Your task to perform on an android device: Open the Powerpoint app and create a presentation with the title  "Tomorrowland festive."
Image 0: 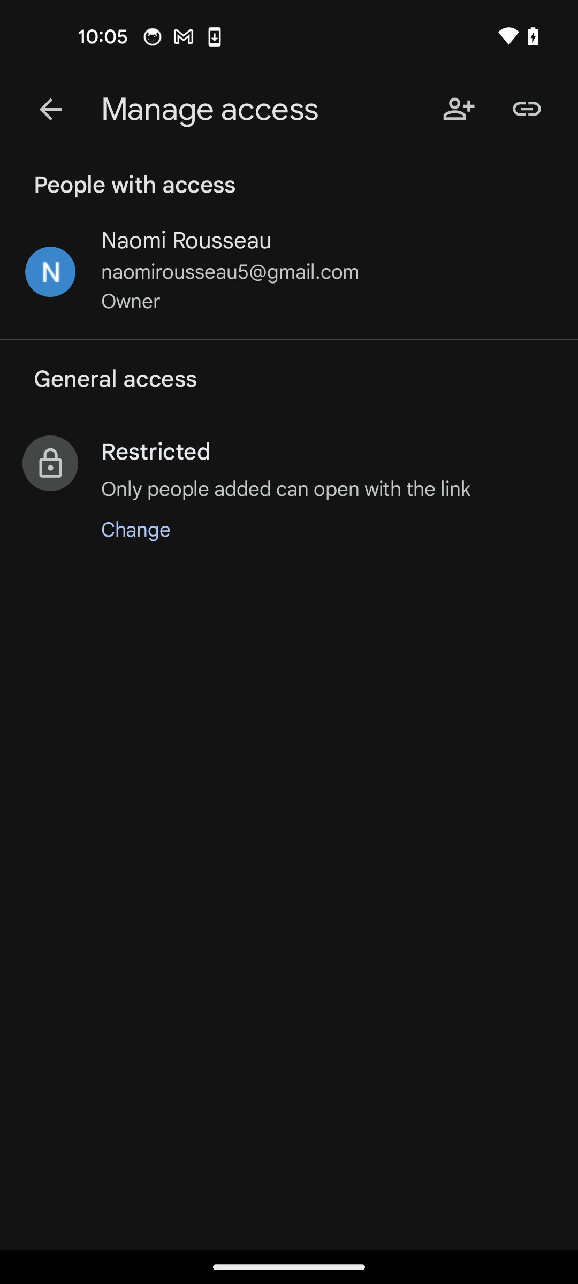
Open the PowerPoint app
Step 0: open app "PowerPoint"
Image 1: 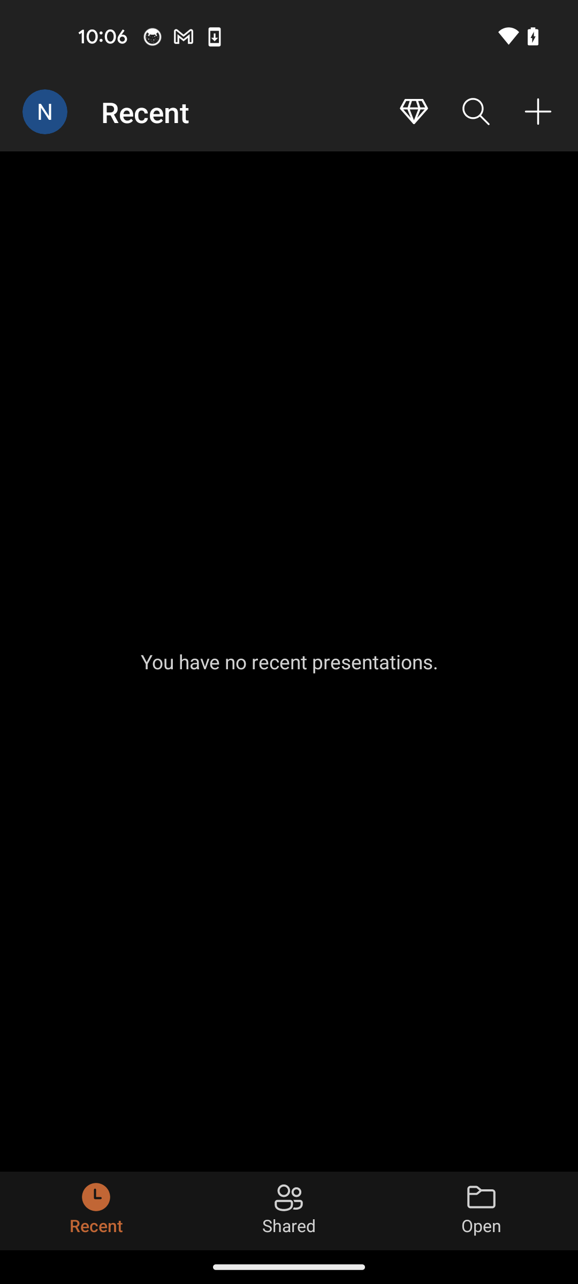
Tap on the plus icon
Step 1: click (538, 111)
Image 2: 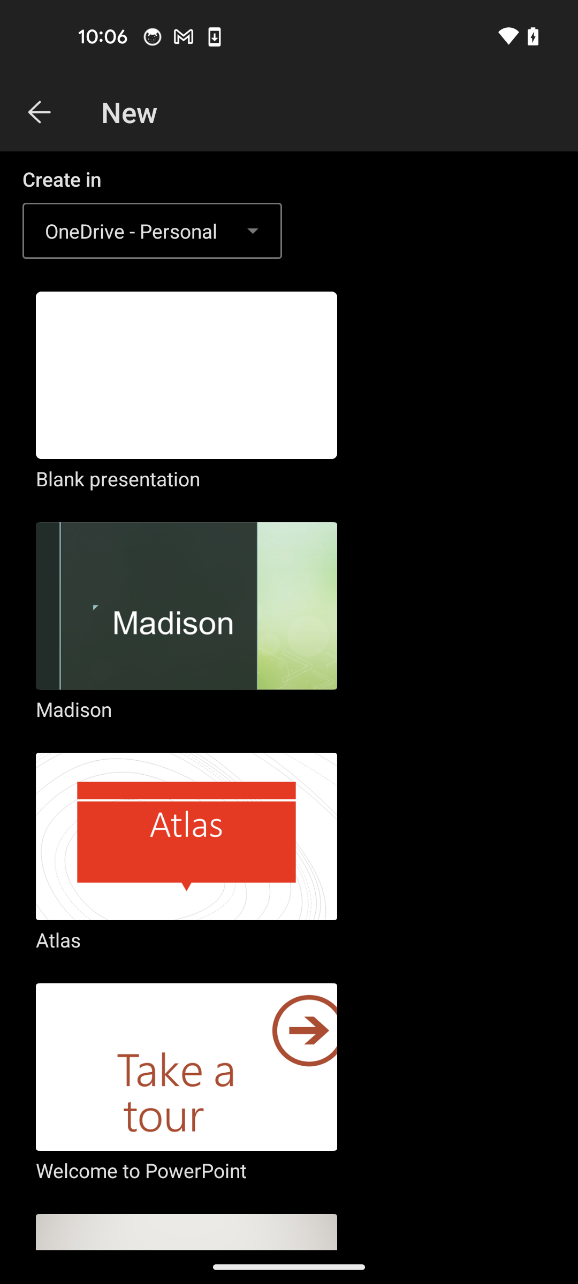
Select the blank presentation option
Step 2: click (187, 392)
Image 3: 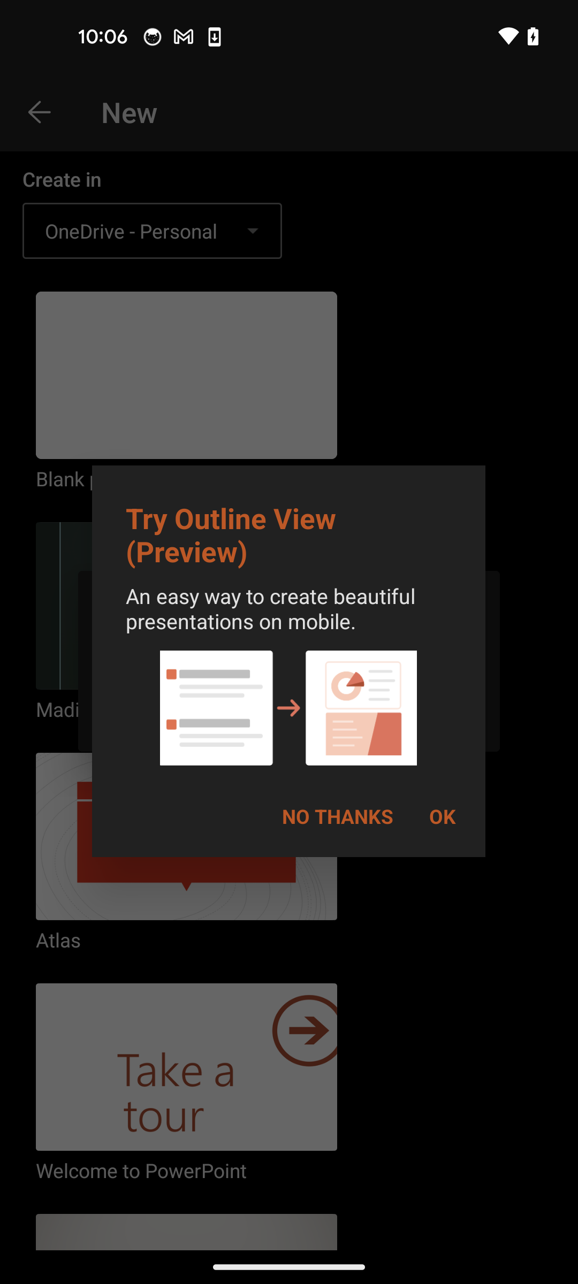
Select the no thanks option
Step 3: click (337, 816)
Image 5: 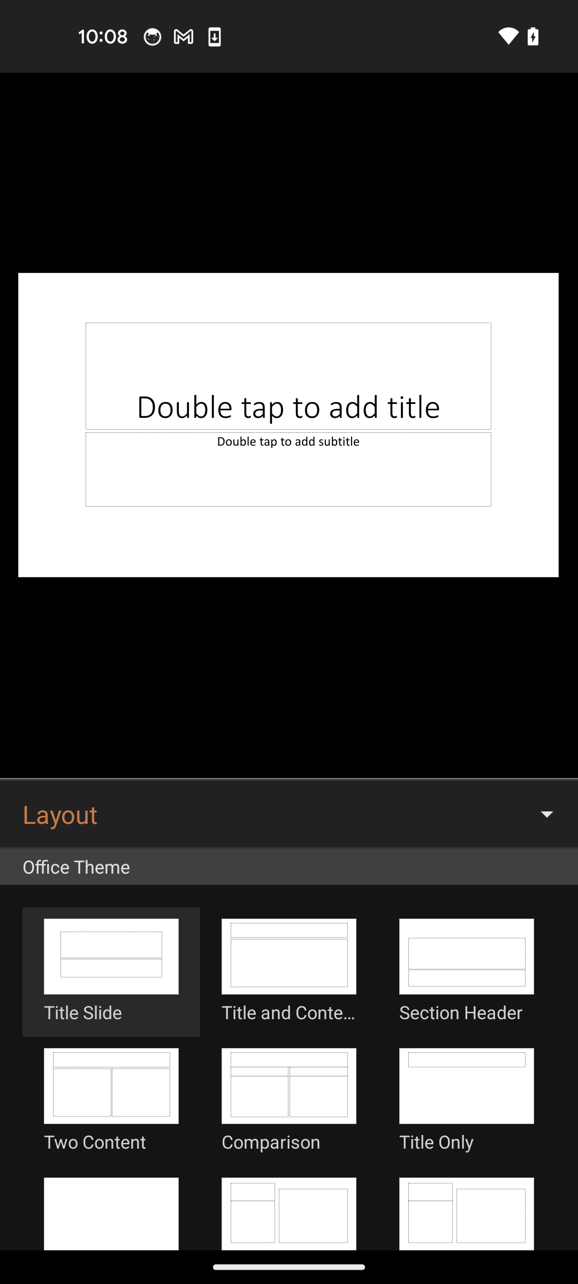
Select the title and content option
Step 5: click (289, 972)
Image 7: 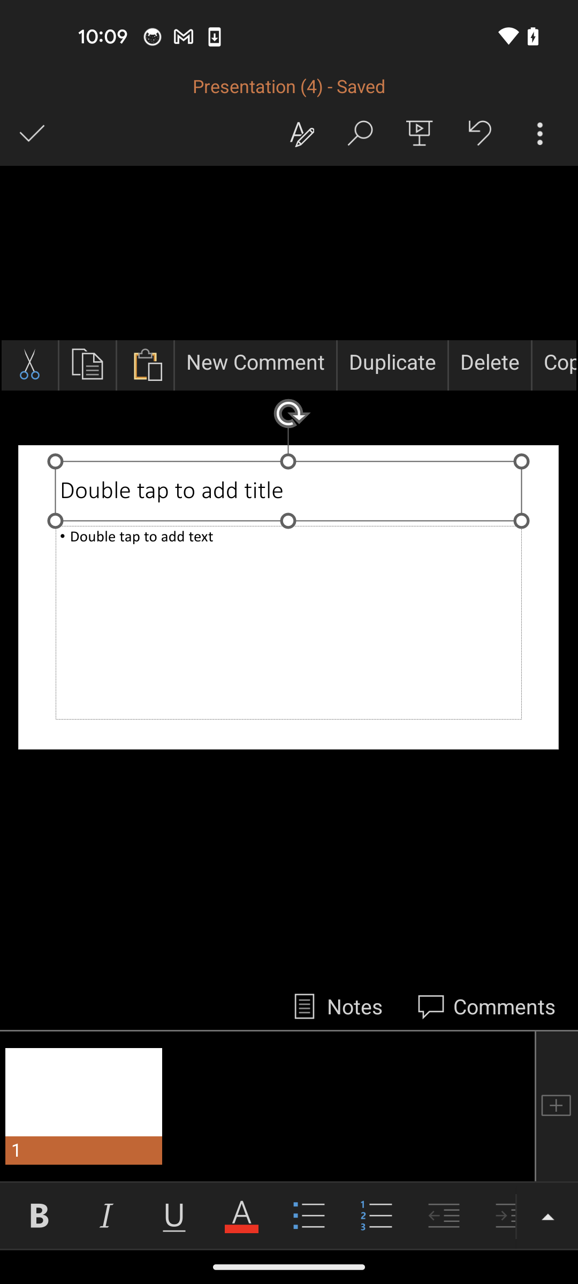
Tap again on the title bar
Step 7: click (288, 597)
Image 8: 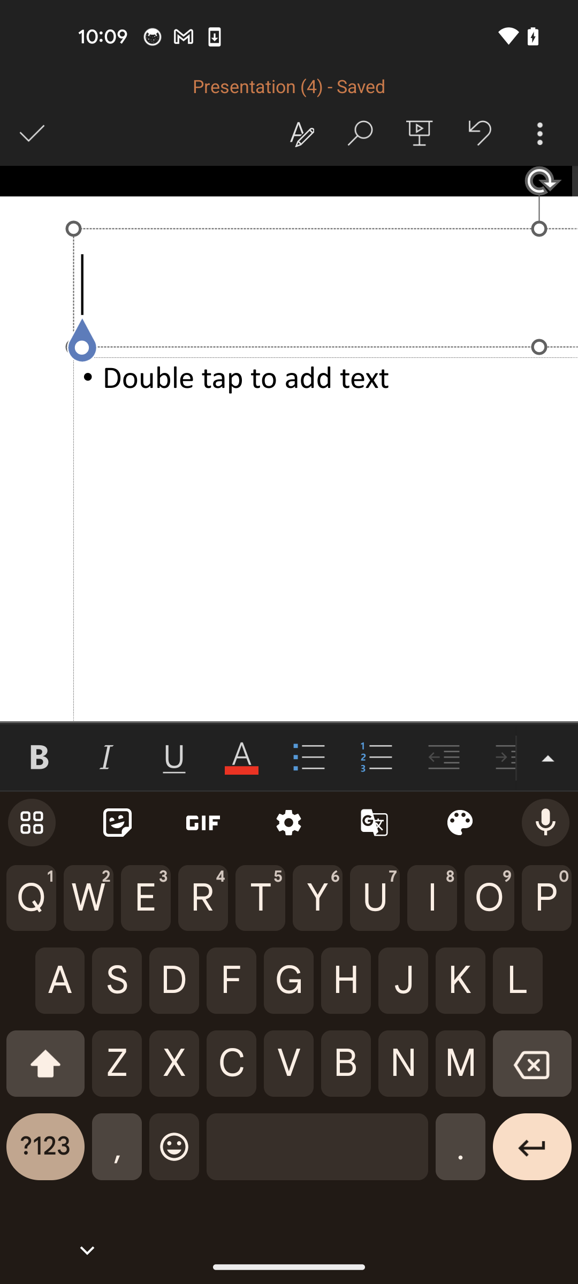
Type the title as Tomorrowland festive
Step 8: type "Tomorrowland festive"